Your task to perform on an android device: Add a due date on the leave work at 5 p.m. task on the to-do list app.
Image 0: 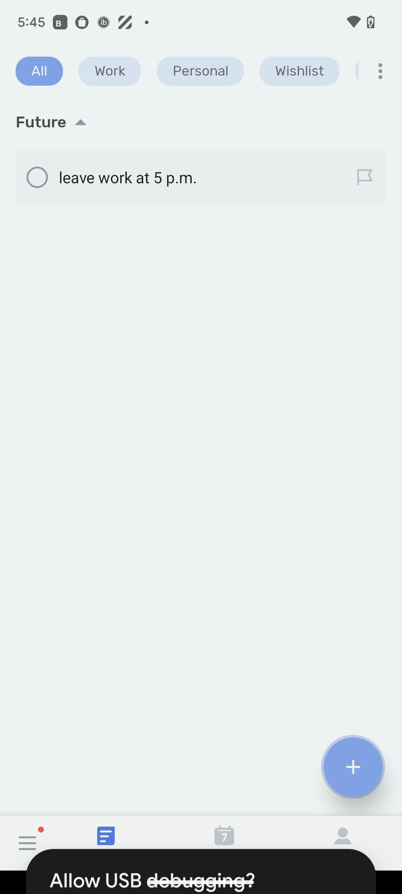
Click on leave work at 5 p .m. at the top of the screen.
Step 0: click (195, 177)
Image 1: 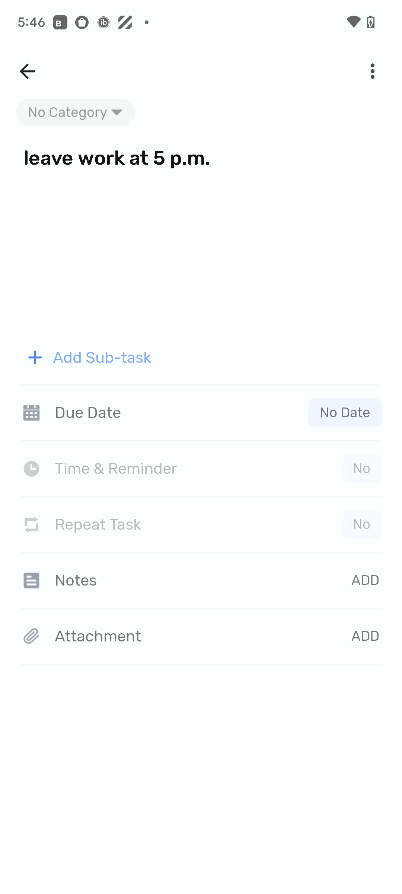
Click on Due Date in the middle left of the screen.
Step 1: click (84, 422)
Image 2: 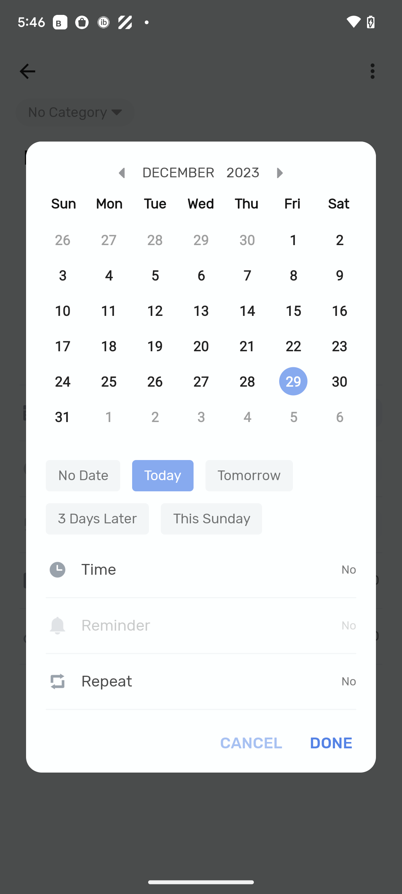
Click on done.
Step 2: click (331, 743)